Your task to perform on an android device: Share the india plant to dbwscratch.test.id9@gmail.com in MobiDrive app
Image 0: 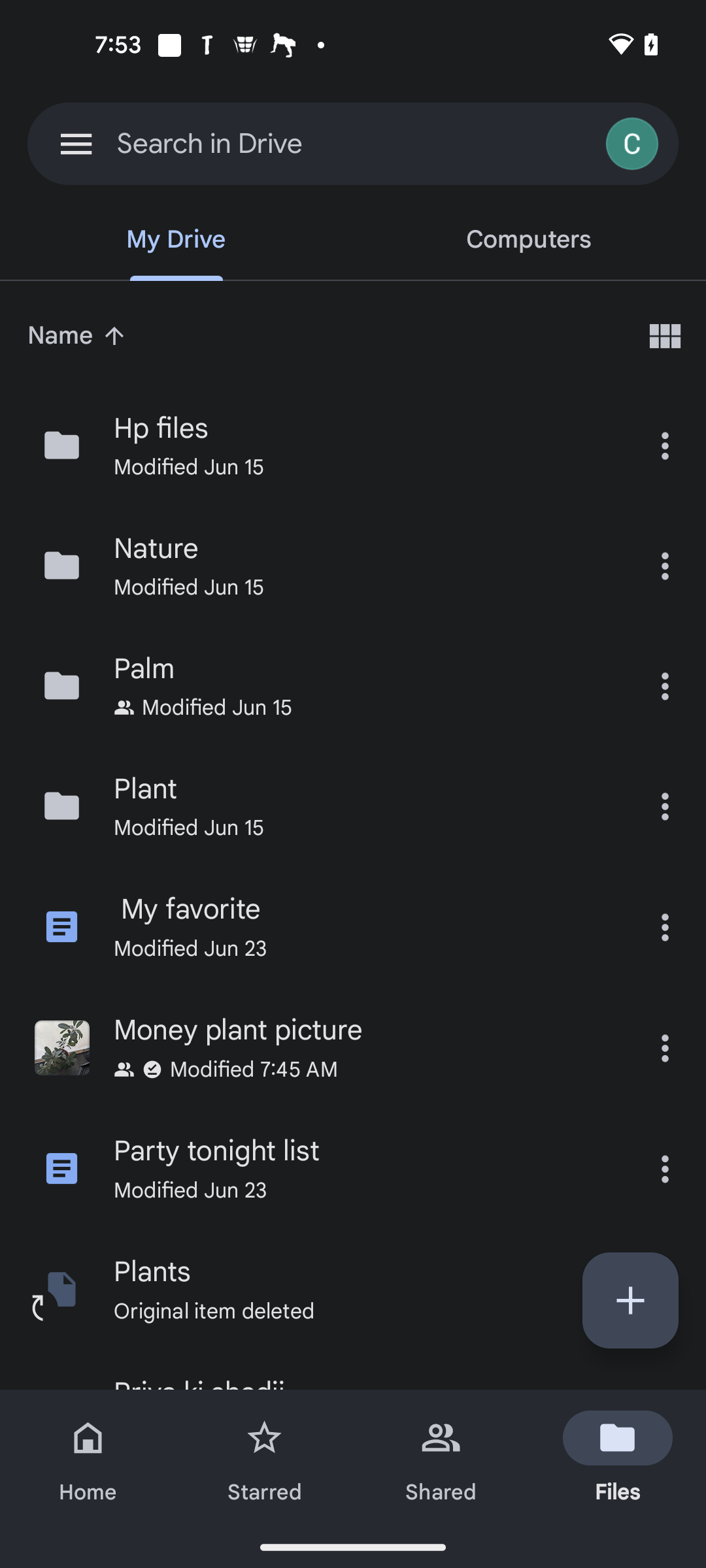
open mobidrive app
Step 0: open app "MobiDrive"
Image 2: 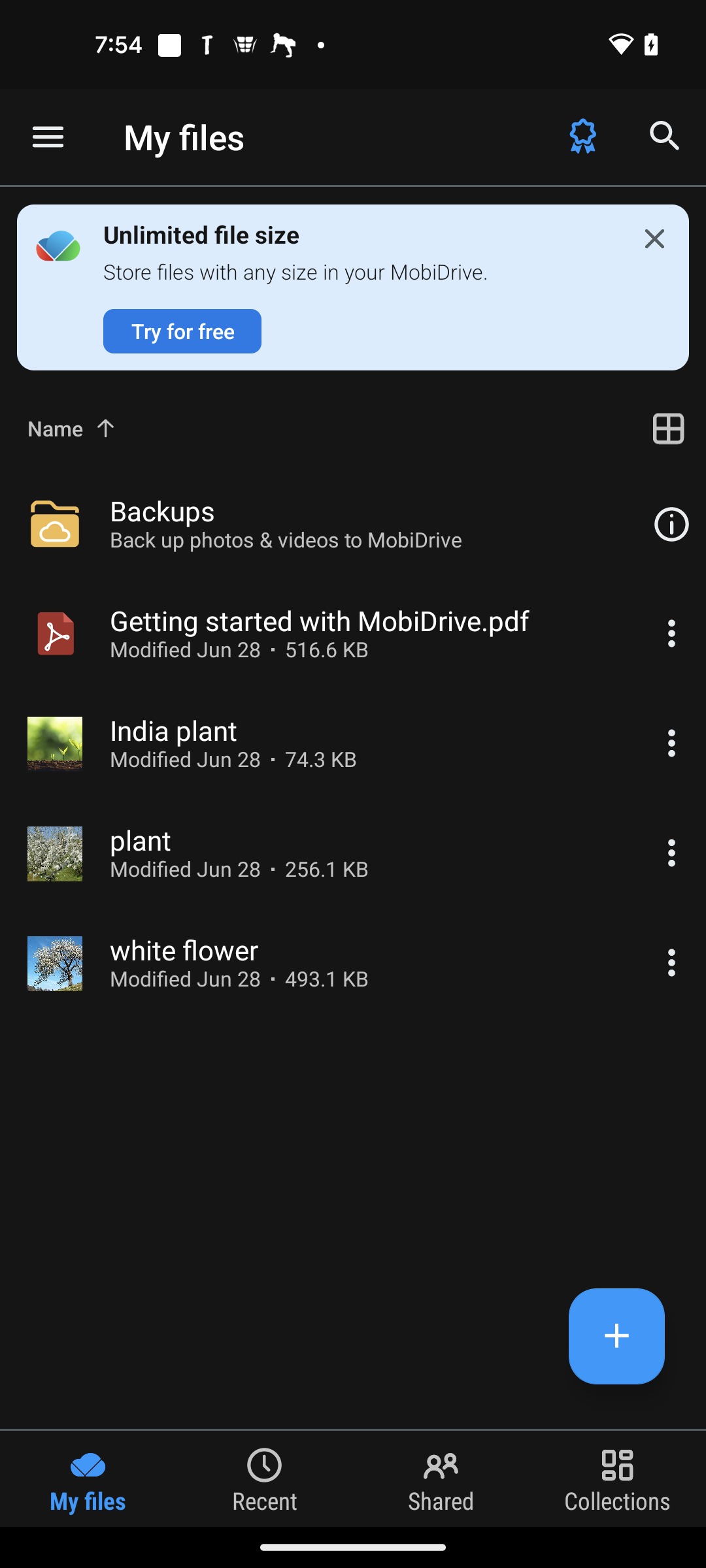
Click on the three dot
Step 2: click (353, 744)
Image 3: 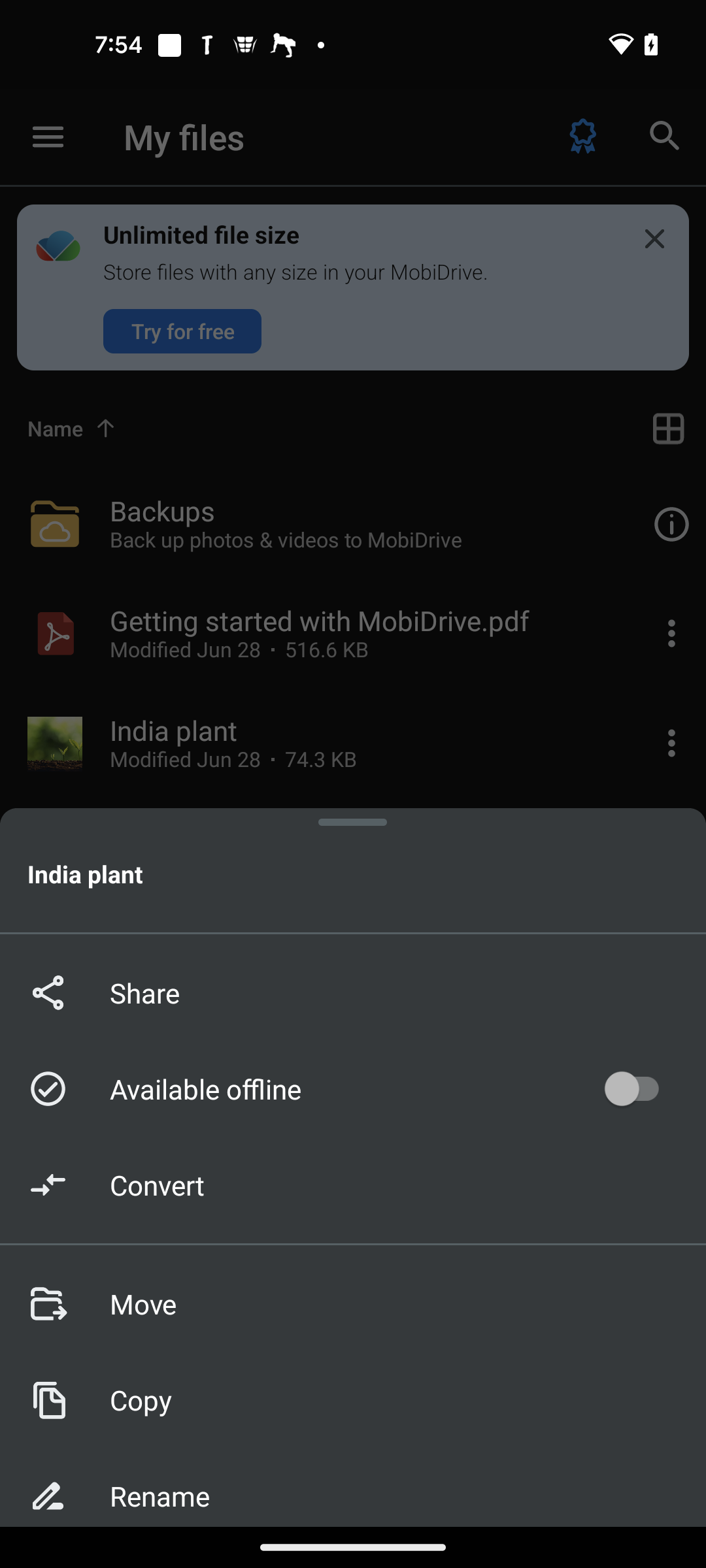
Click on the share icon
Step 3: click (353, 992)
Image 4: 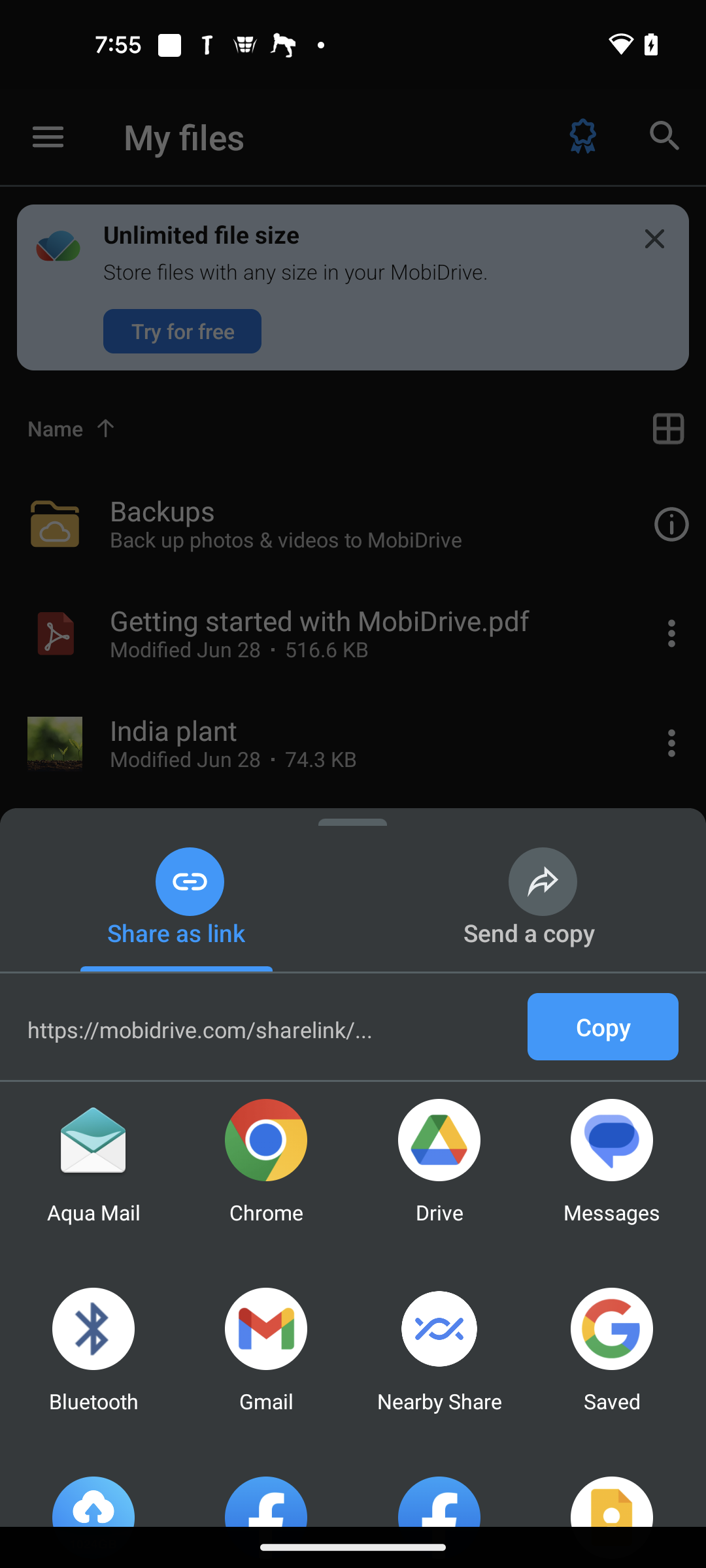
Click on the gmail option  
Step 4: click (266, 1364)
Image 7: 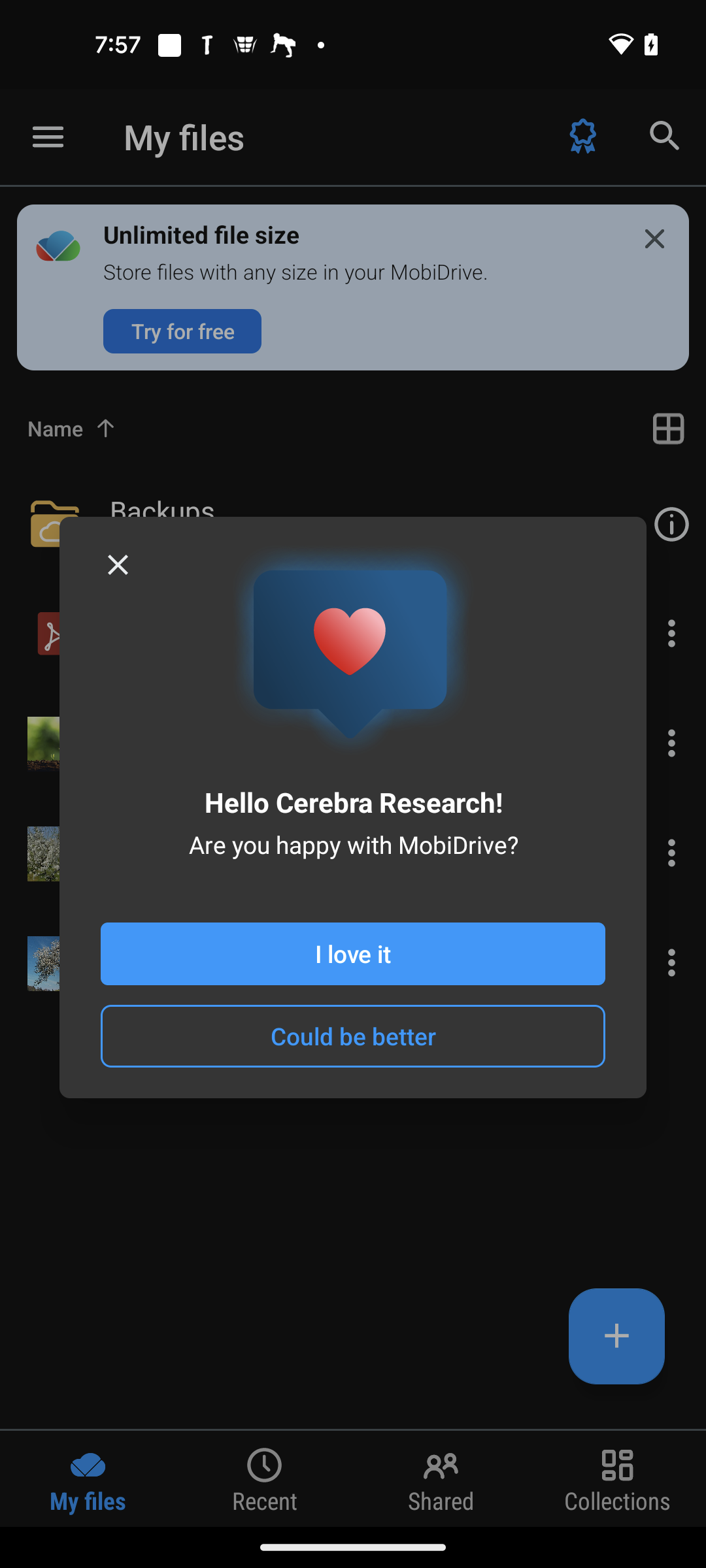
Click on the could be better 
Step 7: click (352, 1036)
Image 8: 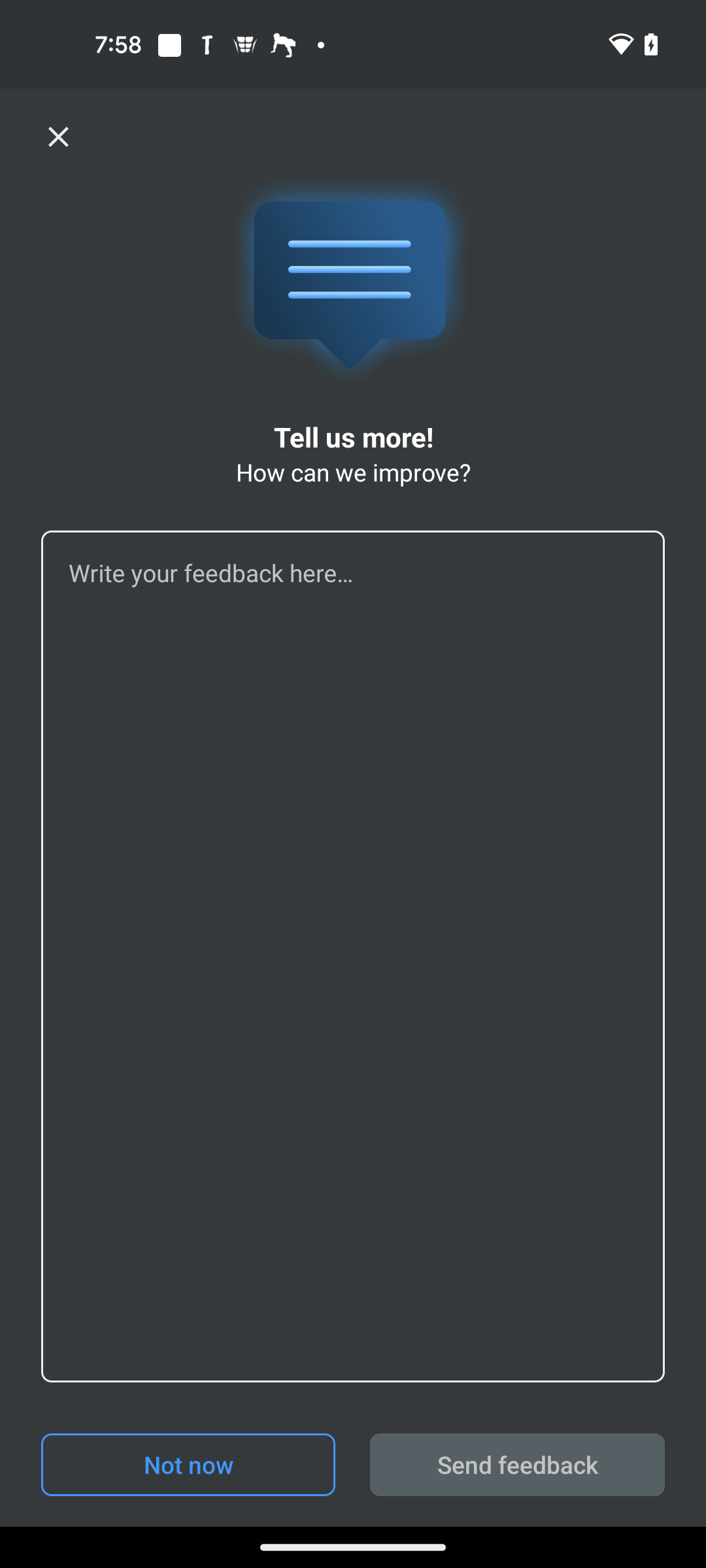
Click on the could be better 
Step 8: wait